Your task to perform on an android device: In Spck Editor app, Open game.js file
Image 0: 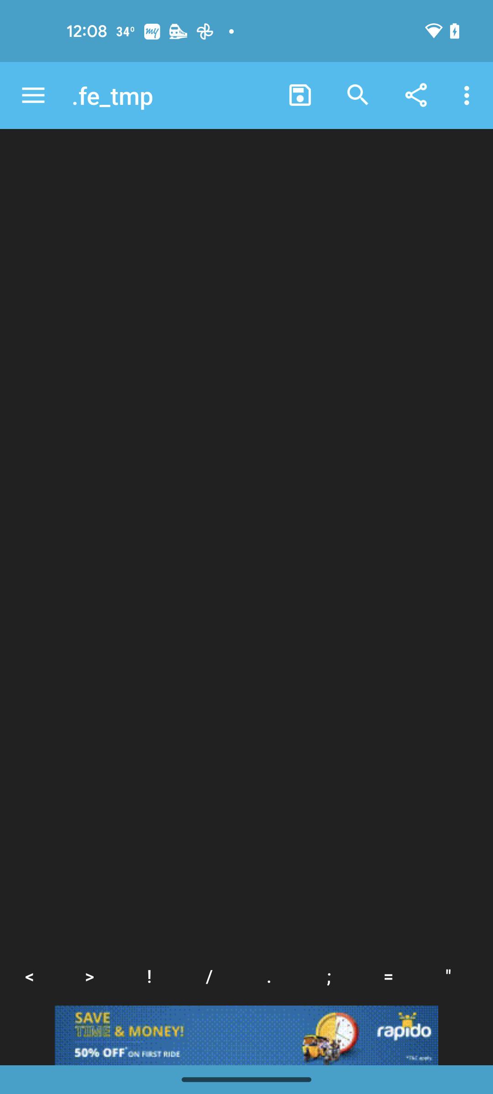
Open spck editor app
Step 0: open app "Spck Editor"
Image 1: 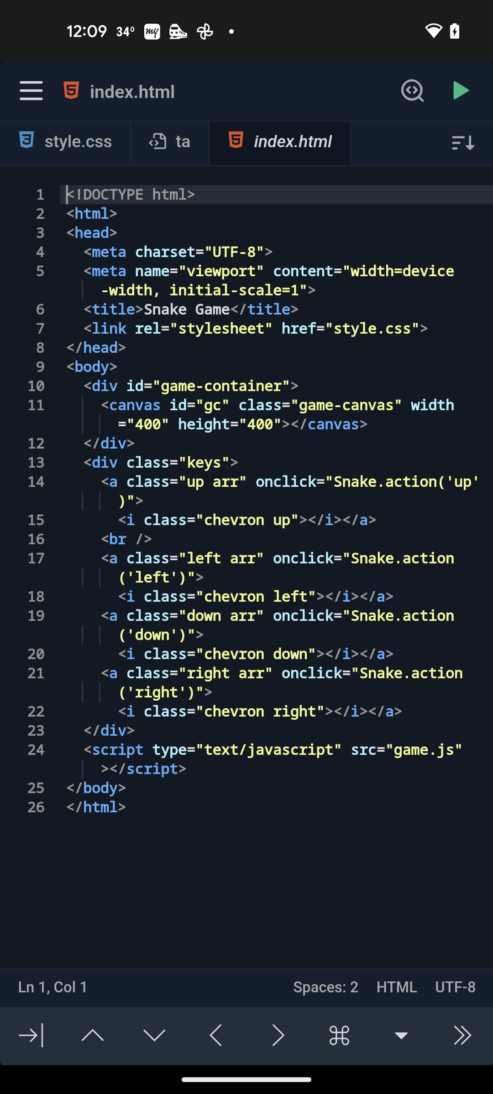
click on menu icon
Step 1: click (247, 564)
Image 2: 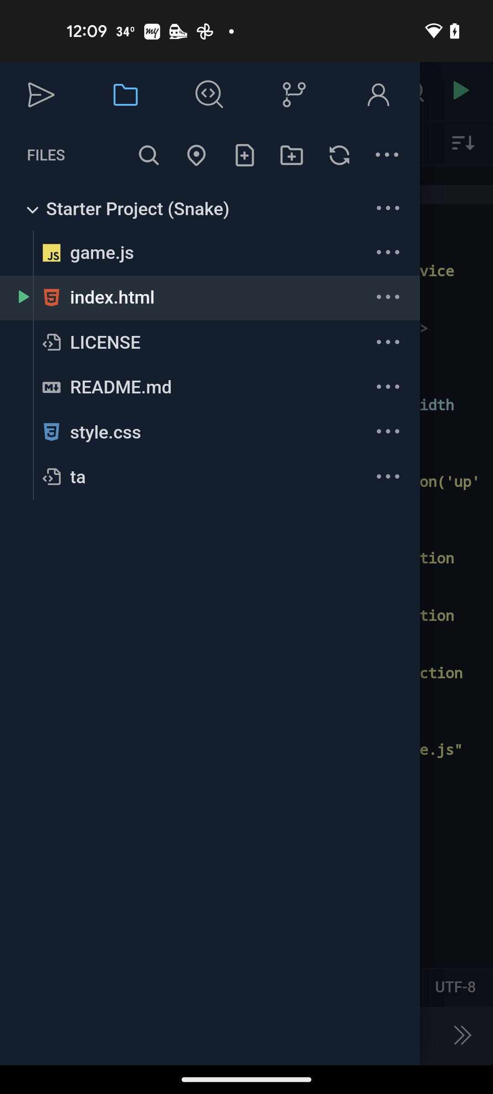
click on game.js
Step 2: click (101, 252)
Image 3: 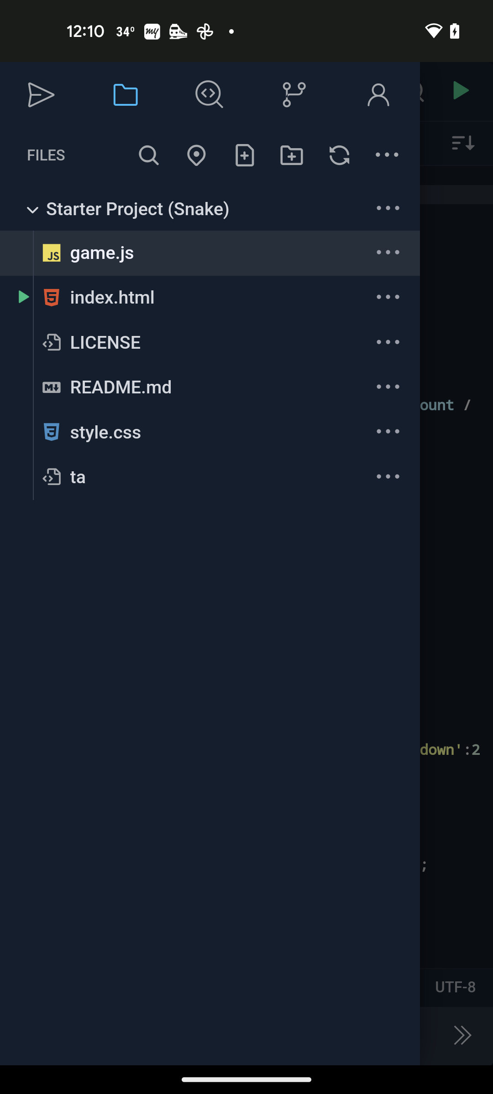
click on the file at the right corner
Step 3: click (284, 481)